Your task to perform on an android device: My wife told me that before purchasing any helmet, compare the price of it with that of other sellers. This Lightweight Bike Helmet, Adjustable Adult Mountain Cycling Helmet seems good, and I want to purchase it, but I need to compare its price with other sellers. So compare the price of the Lightweight Bike Helmet, Adjustable Adult Mountain Cycling Helmet with other sellers in the Temu app.
Image 0: 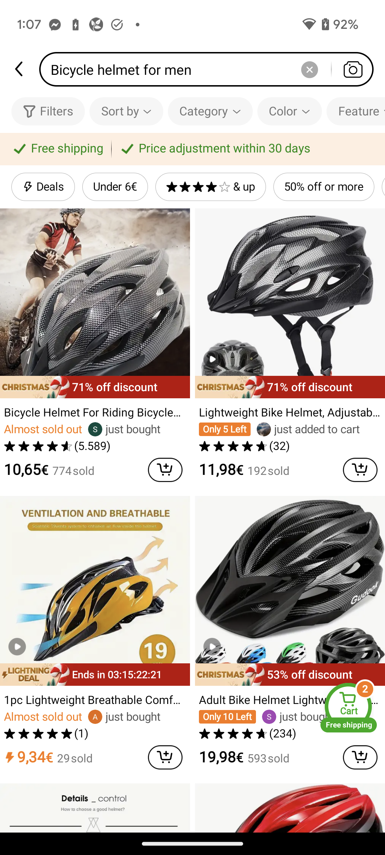
Click on the Lightweight Bike Helmet, Adjustable Adult Mountain Cycling Helmet to view the price of other sellers of this helmet.
Step 0: click (290, 413)
Image 1: 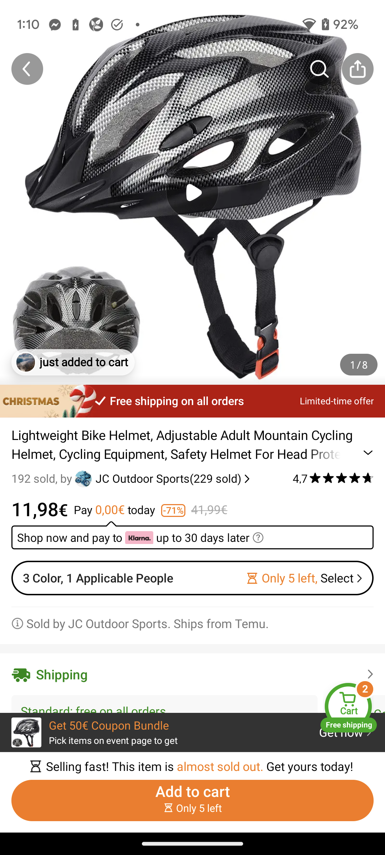
Scroll down to view the price of other sellers of this helmet.
Step 1: scroll down
Image 3: 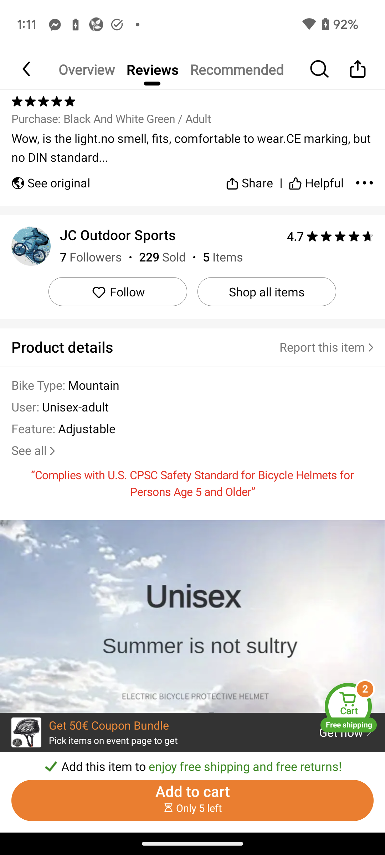
Scroll down to view the price of other sellers of this helmet.
Step 3: scroll down
Image 4: 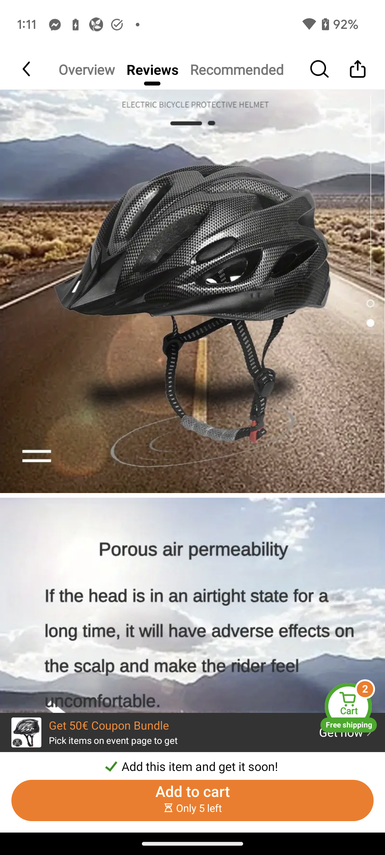
Scroll down to view the price of other sellers of this helmet.
Step 4: scroll down
Image 5: 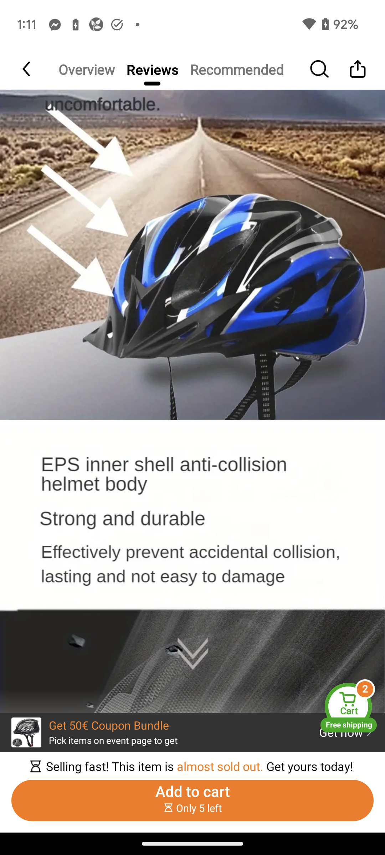
Scroll down to view the price of other sellers of this helmet.
Step 5: scroll down